Your task to perform on an android device: I need a new yoga mat because my old one is worn out. Can you search for the yoga mat for women on the Amazon Shopping app?
Image 0: 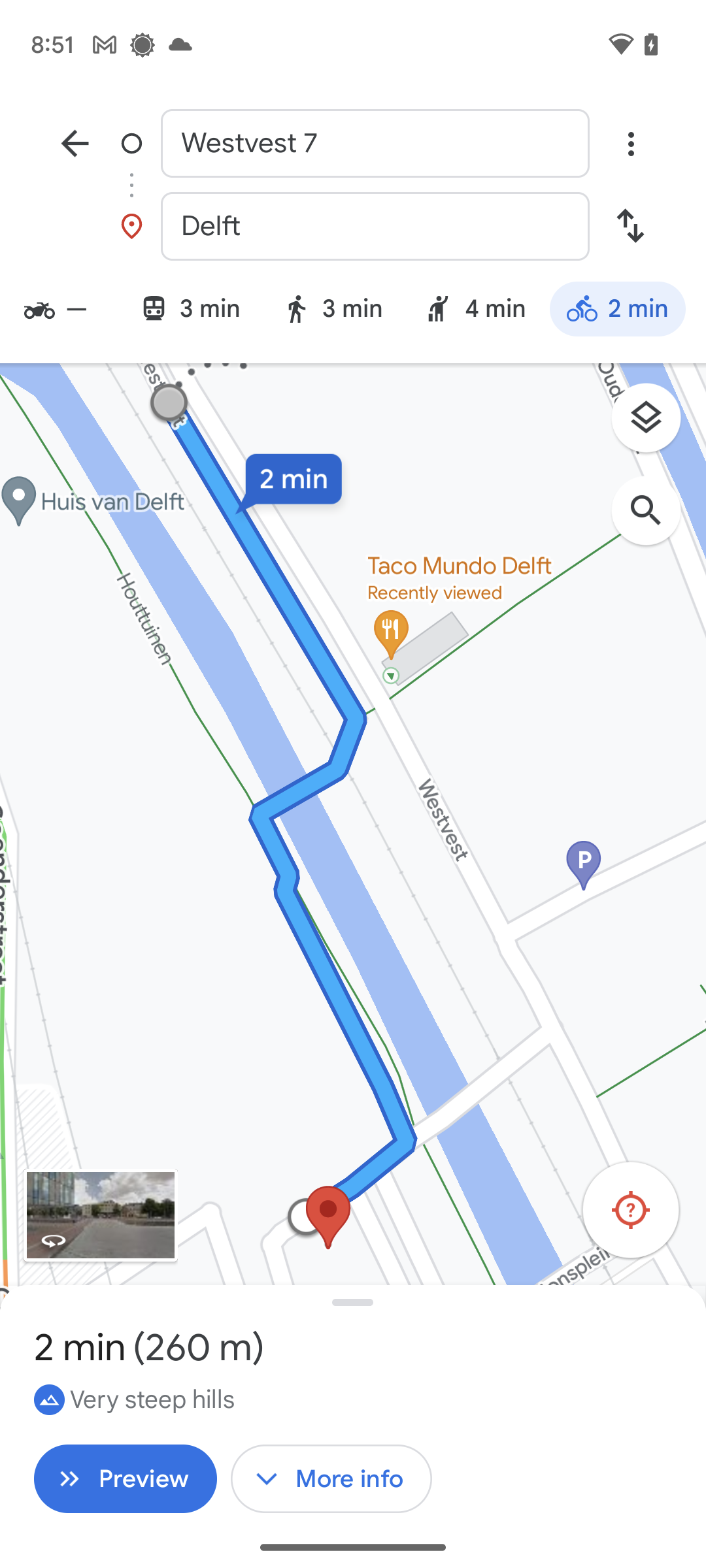
Open the Amazon app.
Step 0: open app "Amazon"
Image 1: 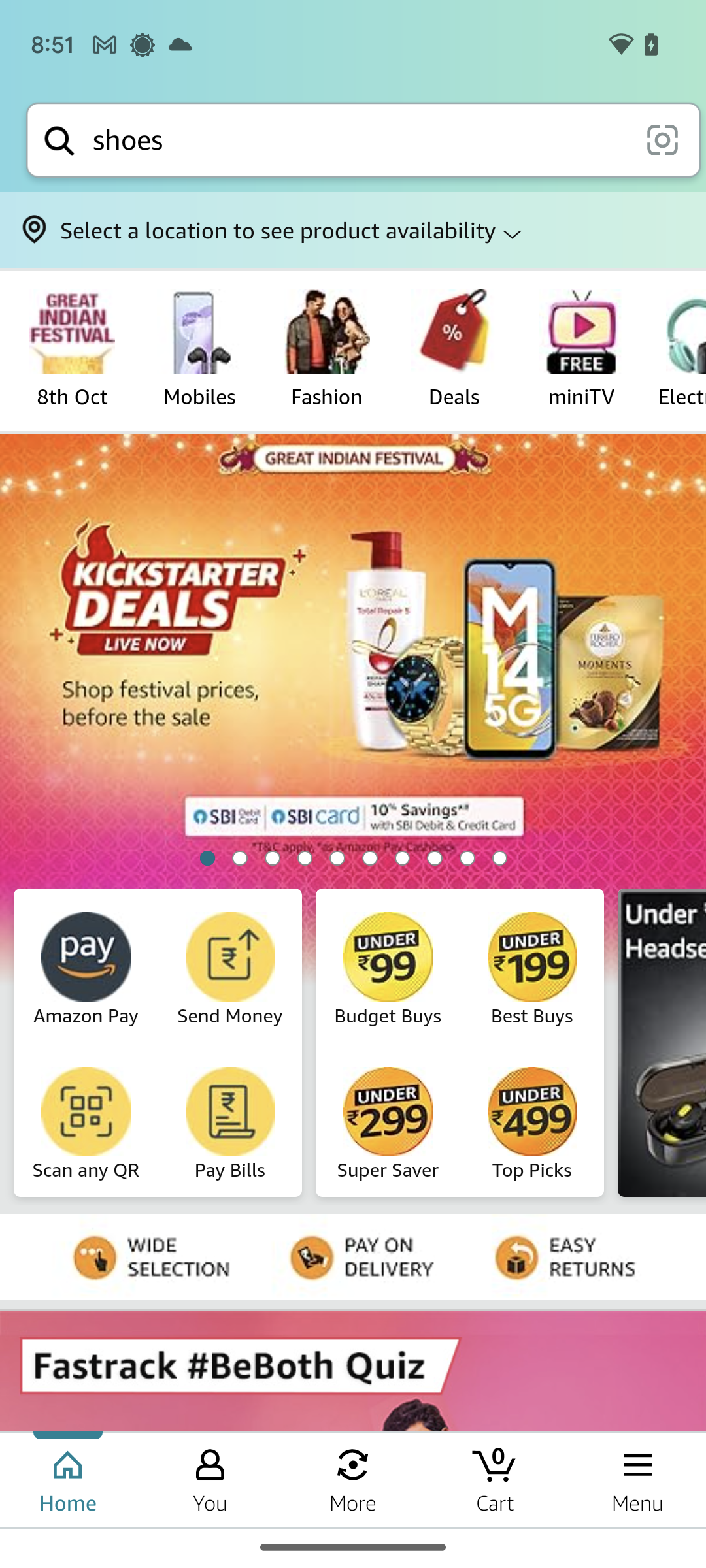
At the top of the screen, click on the search bar.
Step 1: click (358, 140)
Image 2: 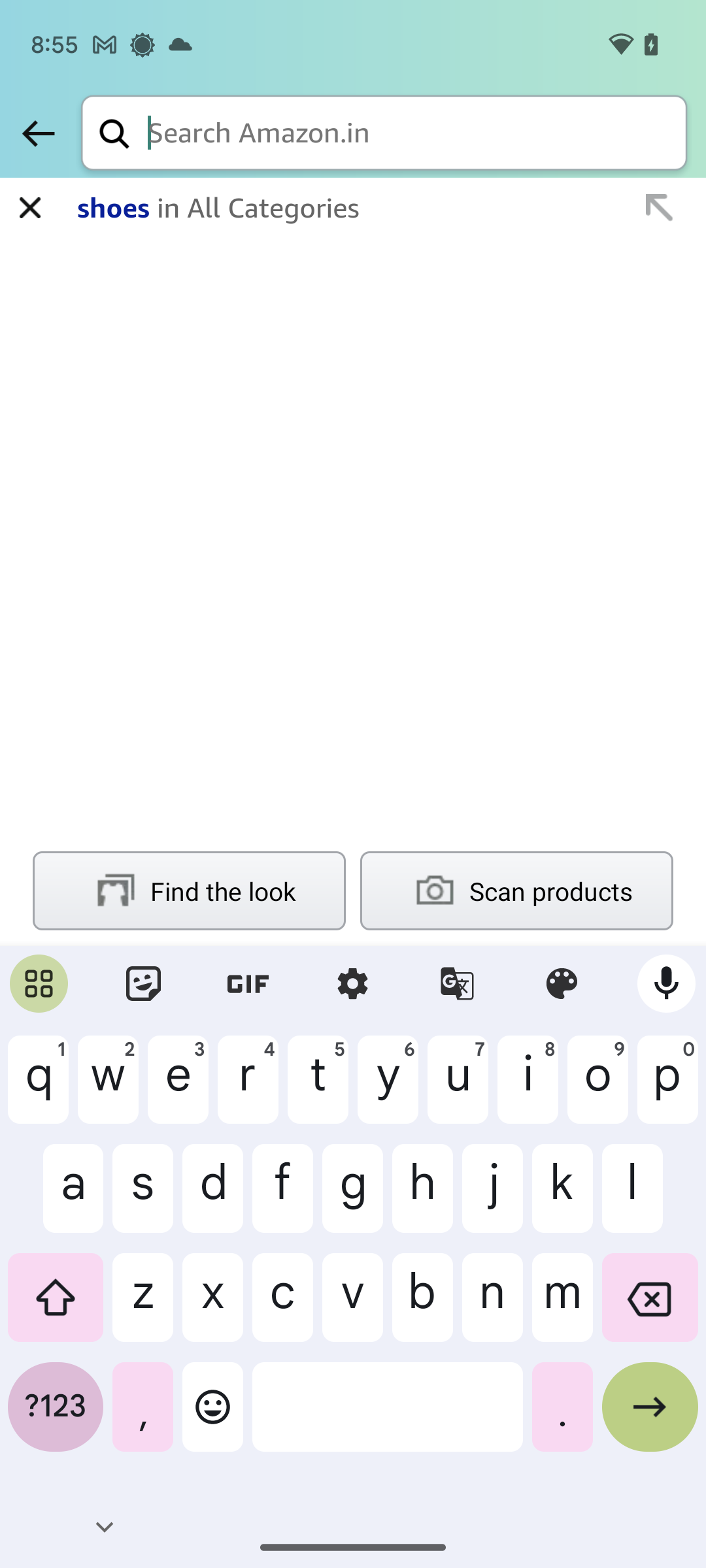
Type yoga mats for women in the search bar.
Step 2: type "yoga mats for women"
Image 3: 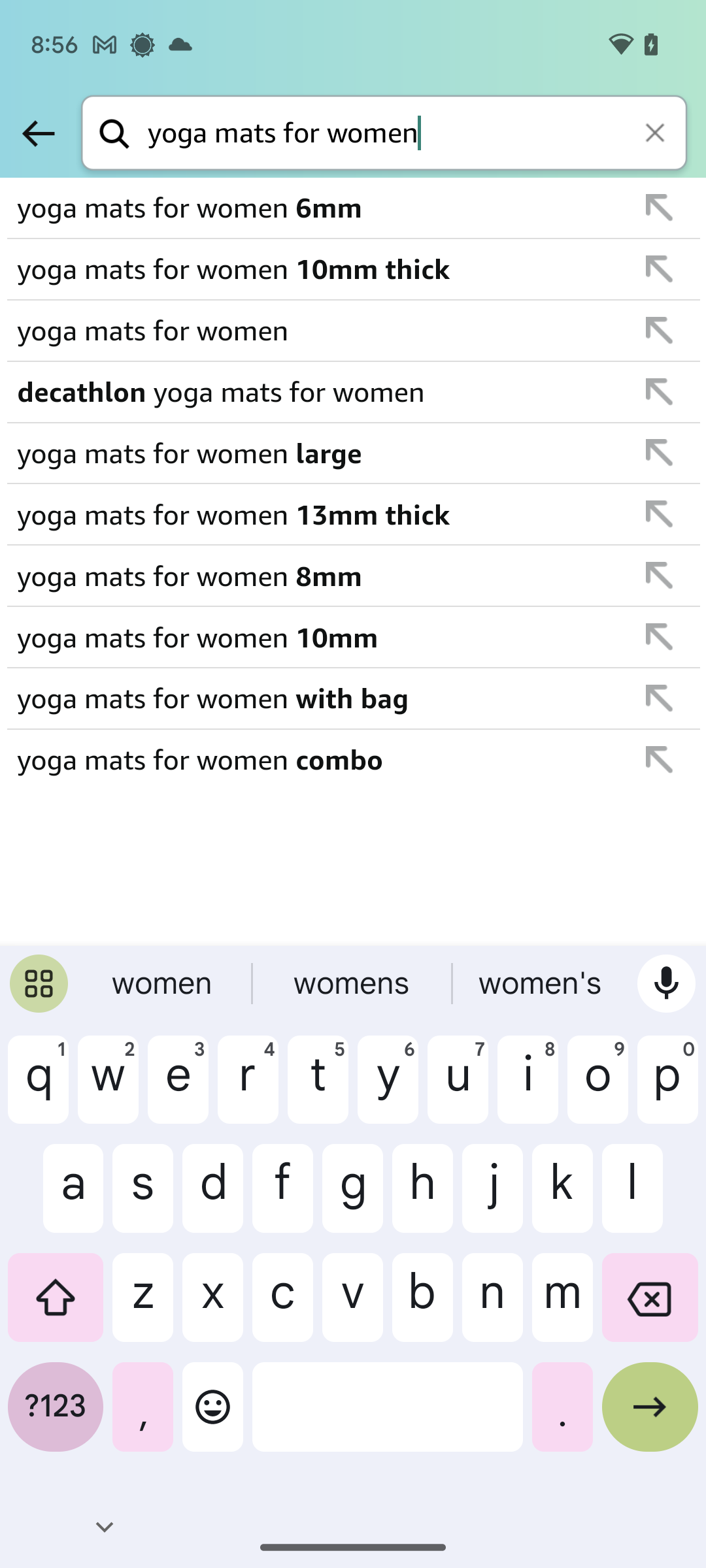
Click on the arrow at the bottom-right corner of the keyboard.
Step 3: click (650, 1417)
Image 4: 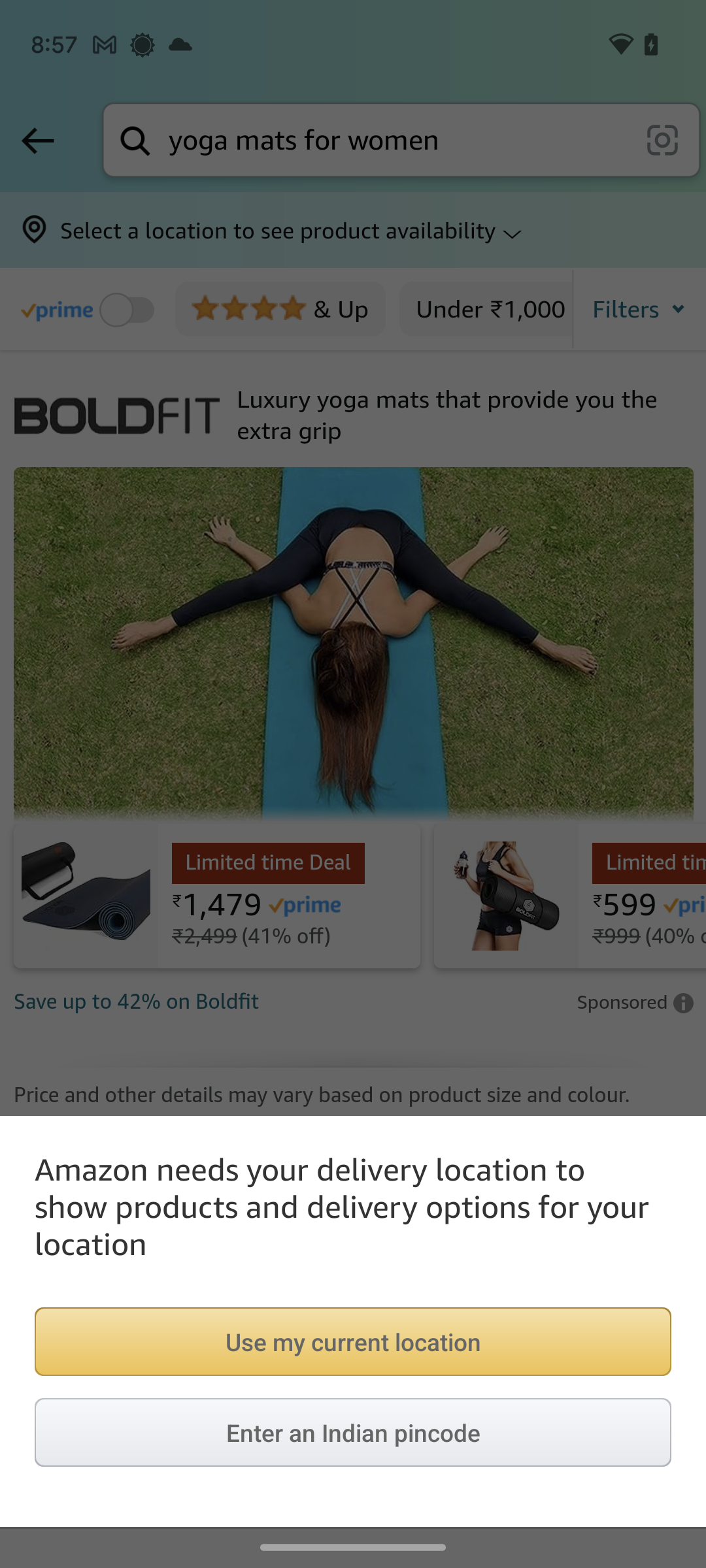
Click on the arrow at the bottom-right corner of the keyboard.
Step 4: wait